Your task to perform on an android device: Show me the comparison of currency exchange rates for the euro between the US dollar and the New Zealand dollar in the Xe app.
Image 0: 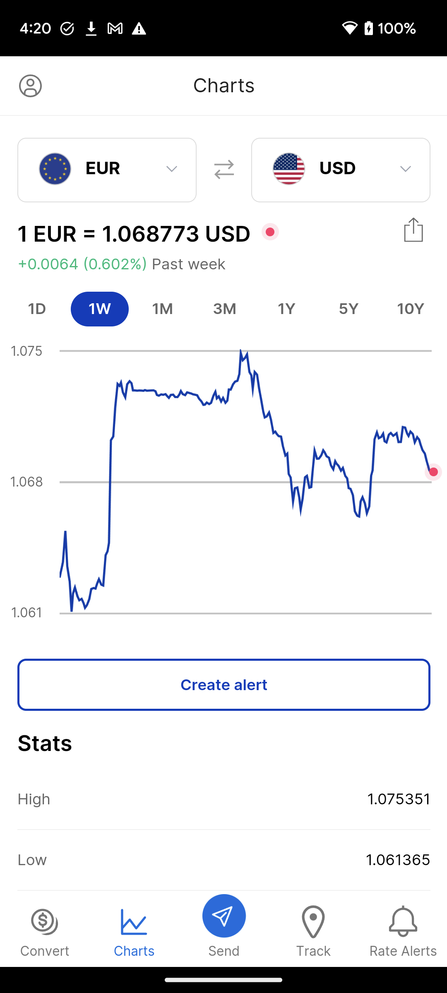
Click on the Convert tab at the bottom left corner of the screen to compare the currency exchange rates.
Step 0: click (45, 931)
Image 1: 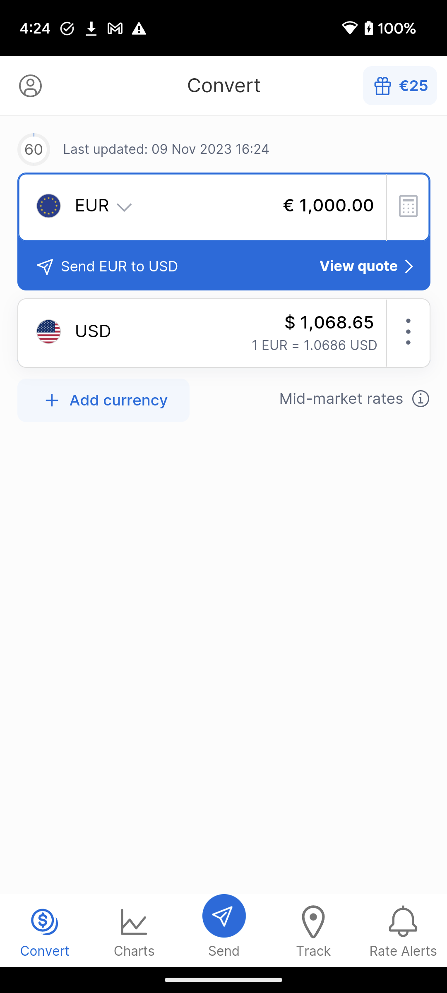
Click on the Add currency button to add New Zealand dollars in the exchange list.. 
Step 1: click (103, 401)
Image 2: 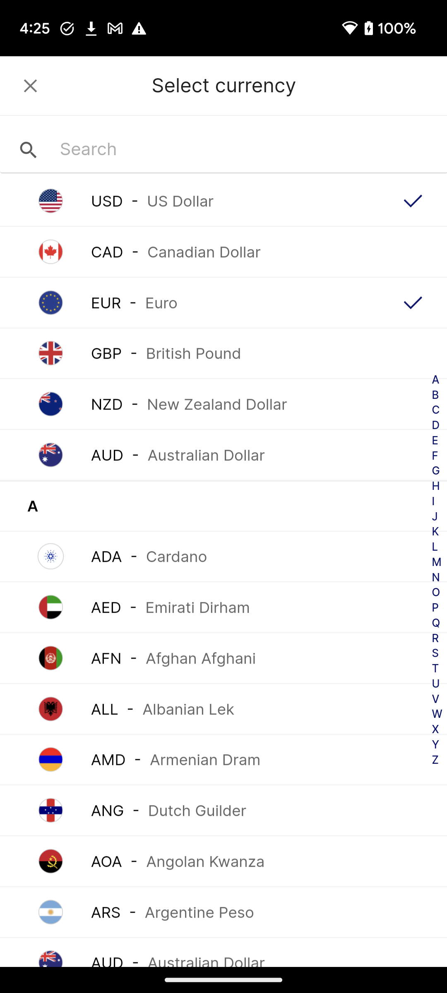
Click on the New Zealand dollar to select this currency.
Step 2: click (103, 401)
Image 3: 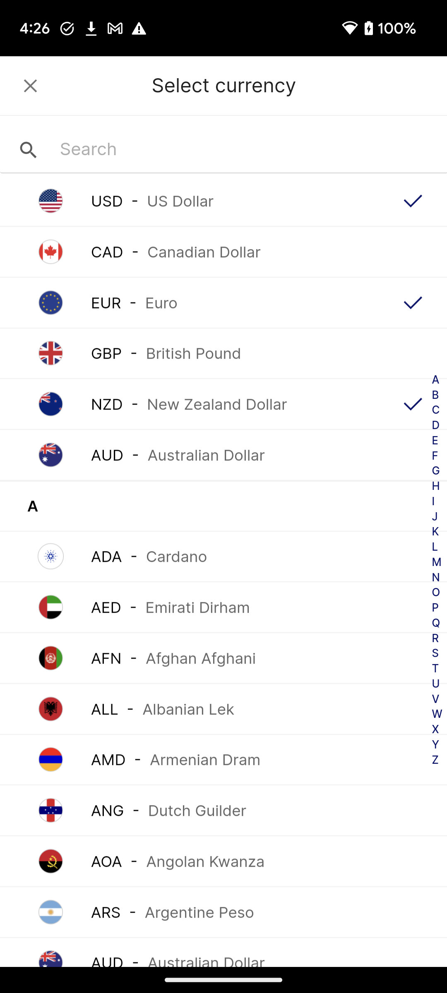
Go back to the previous page to view the comparison of currency exchange rates.
Step 3: press back button